Your task to perform on an android device: Remove the friction-powered push-and-go dumper truck for kids from the cart on the Jollee app.
Image 0: 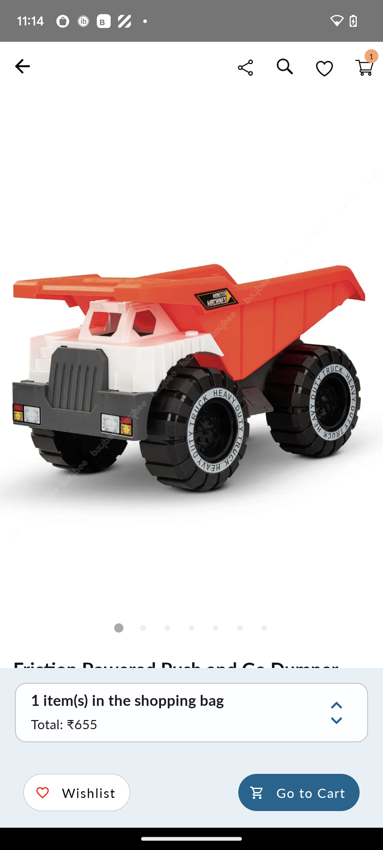
Click on Go to Cart at the bottom right corner of the screen.
Step 0: click (300, 796)
Image 1: 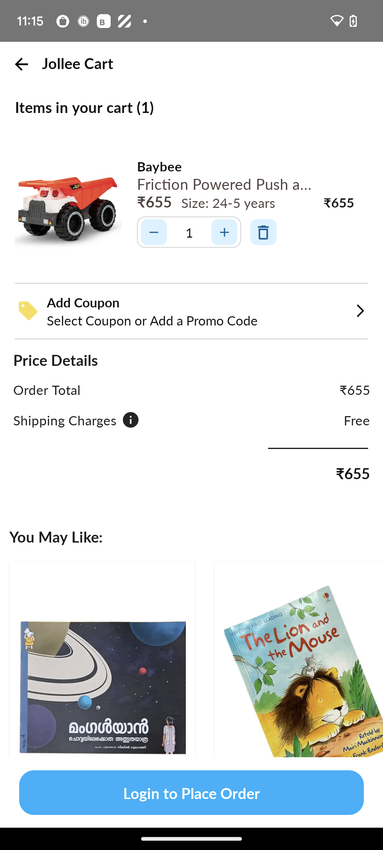
Click on the delete icon at the top or middle of the screen.
Step 1: click (262, 237)